Your task to perform on an android device: Download the previous photo you uploaded to my drive in the Google Drive app.
Image 1: 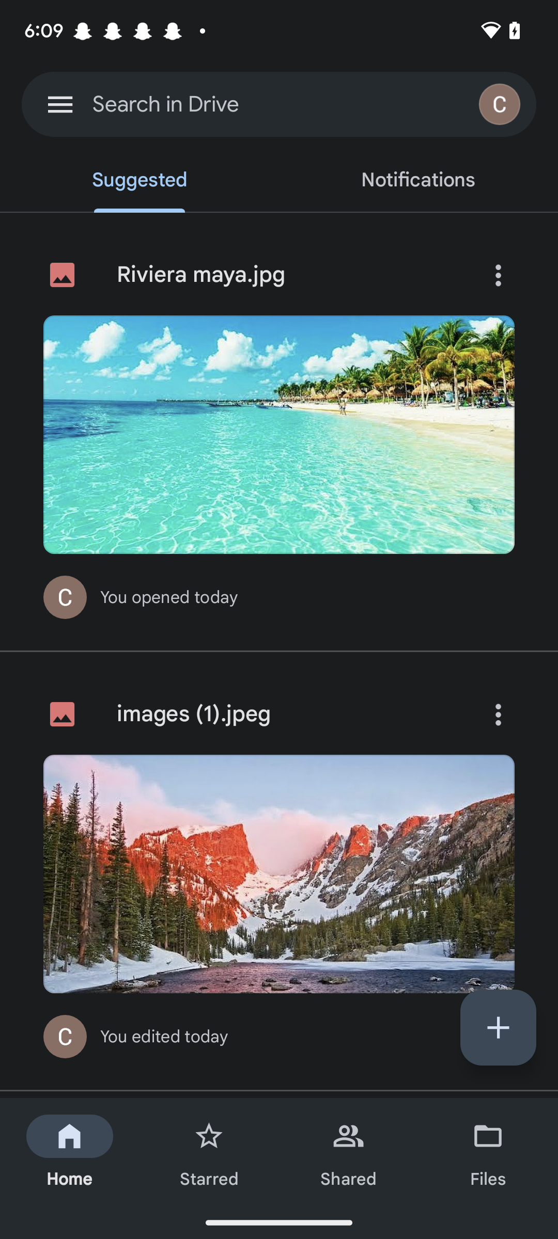
Click on the first ellipsis icon on the right side of the screen.
Step 1: click (498, 275)
Image 2: 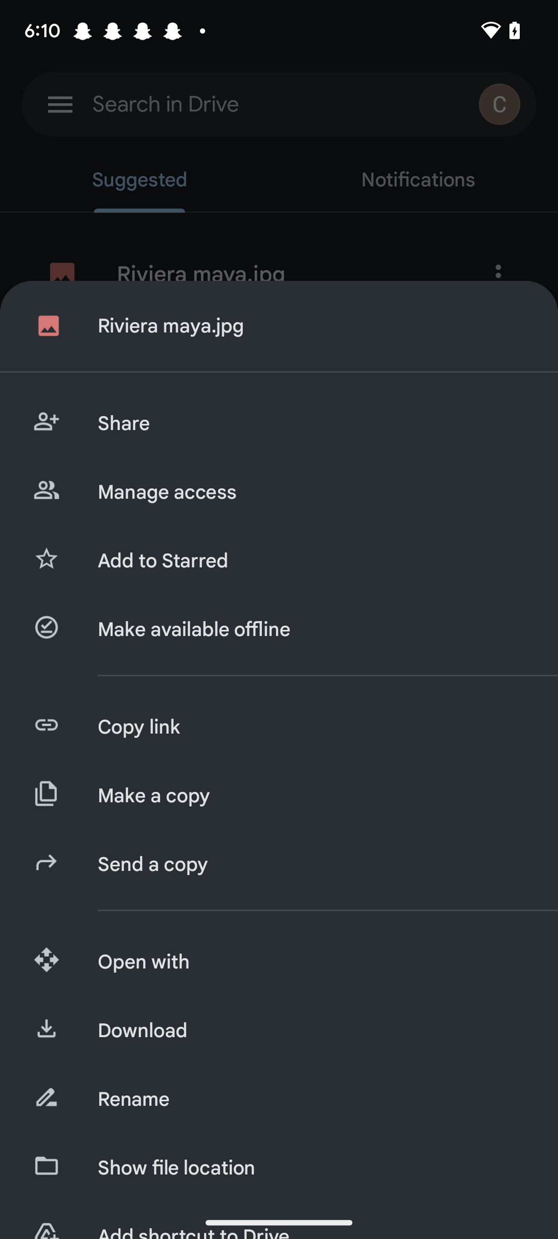
Click on Download option on the left side of the screen.
Step 2: click (311, 1030)